Your task to perform on an android device: Search for the Amsterdam Boat Cruises on the Maps app to see if I can find any cruises to my liking.
Image 0: 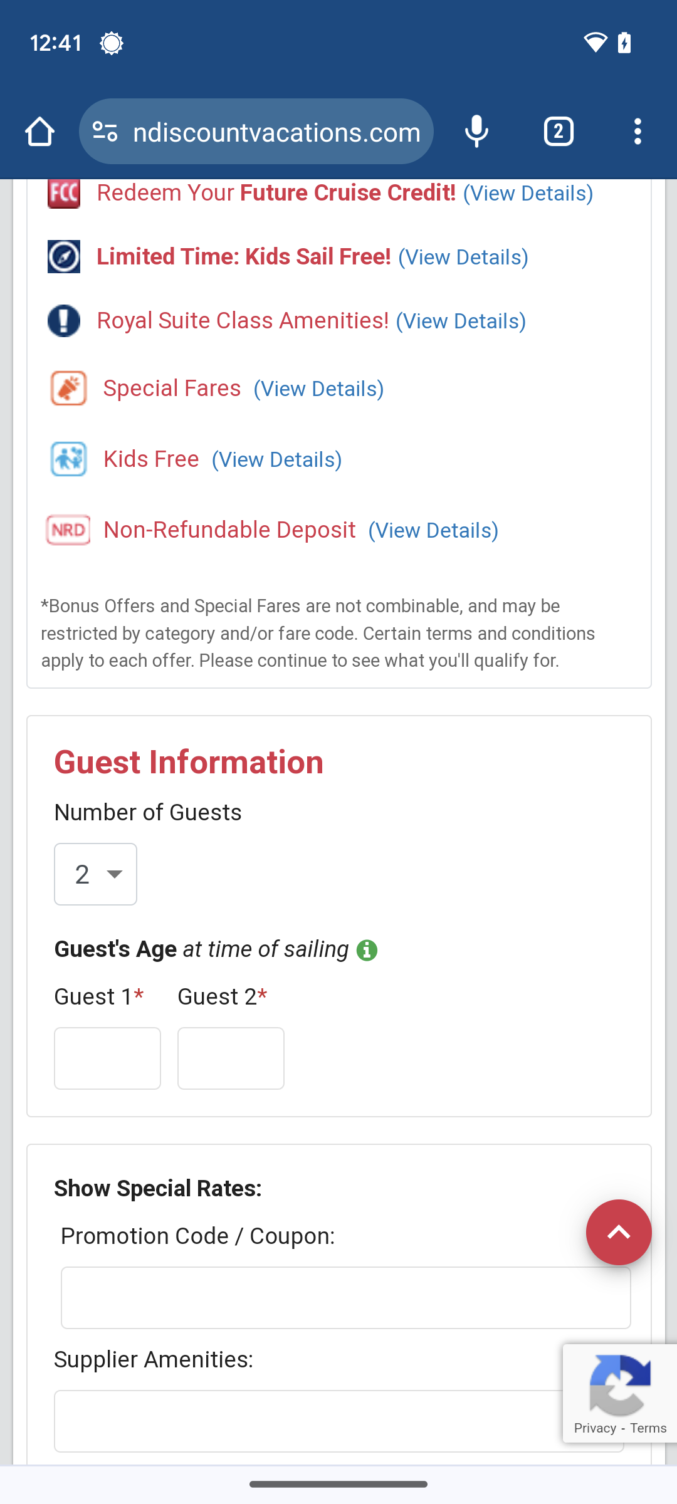
Open the Maps app.
Step 0: open app "Maps"
Image 1: 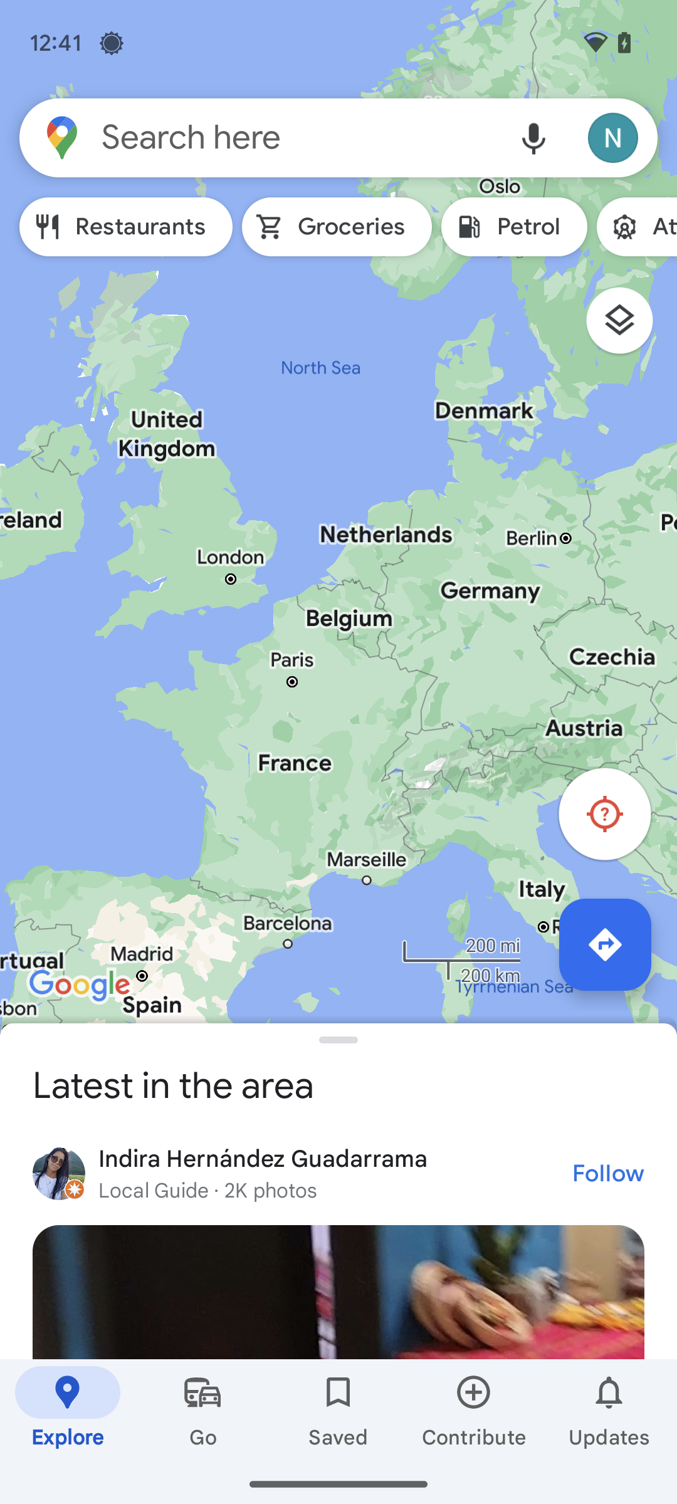
Click on the search bar at the top of the screen.
Step 1: click (298, 137)
Image 2: 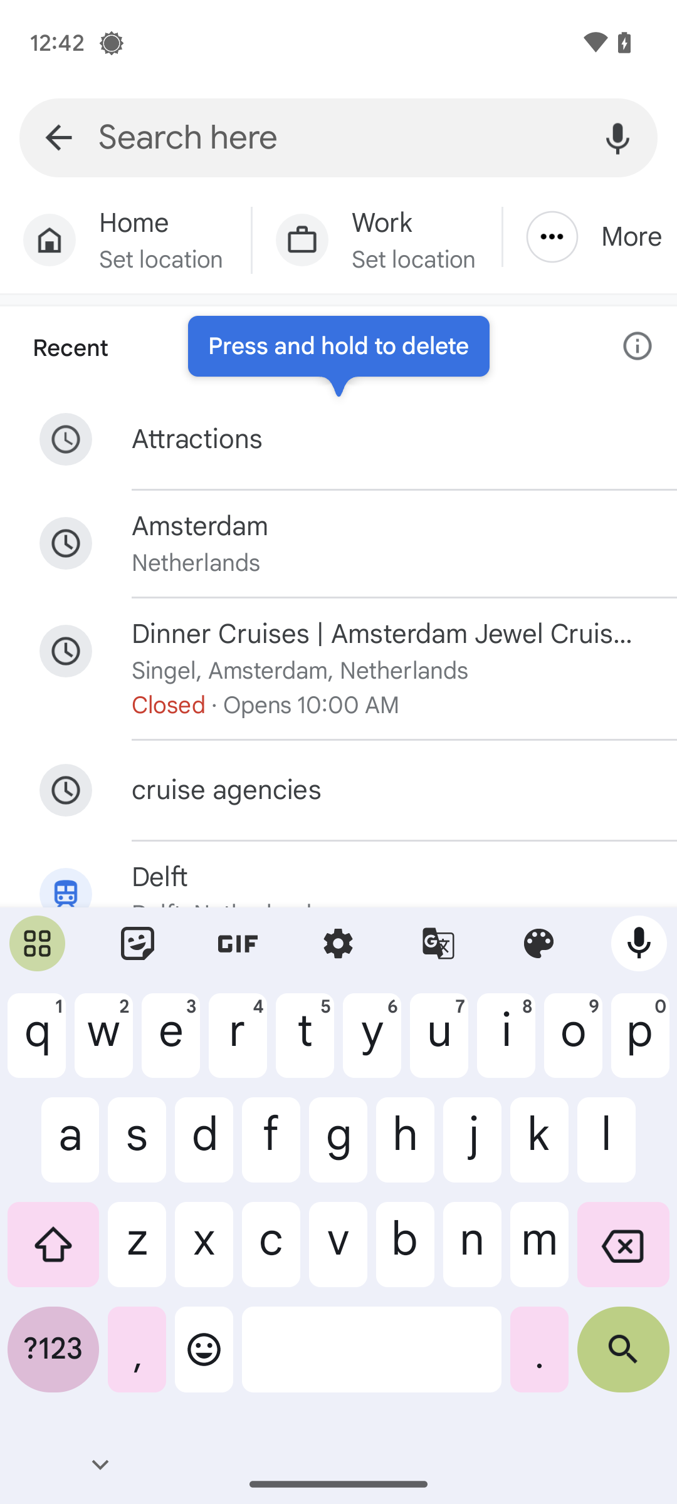
Type in Amsterdam Boat Cruises.
Step 2: type "Amsterdam Boat Cruises"
Image 3: 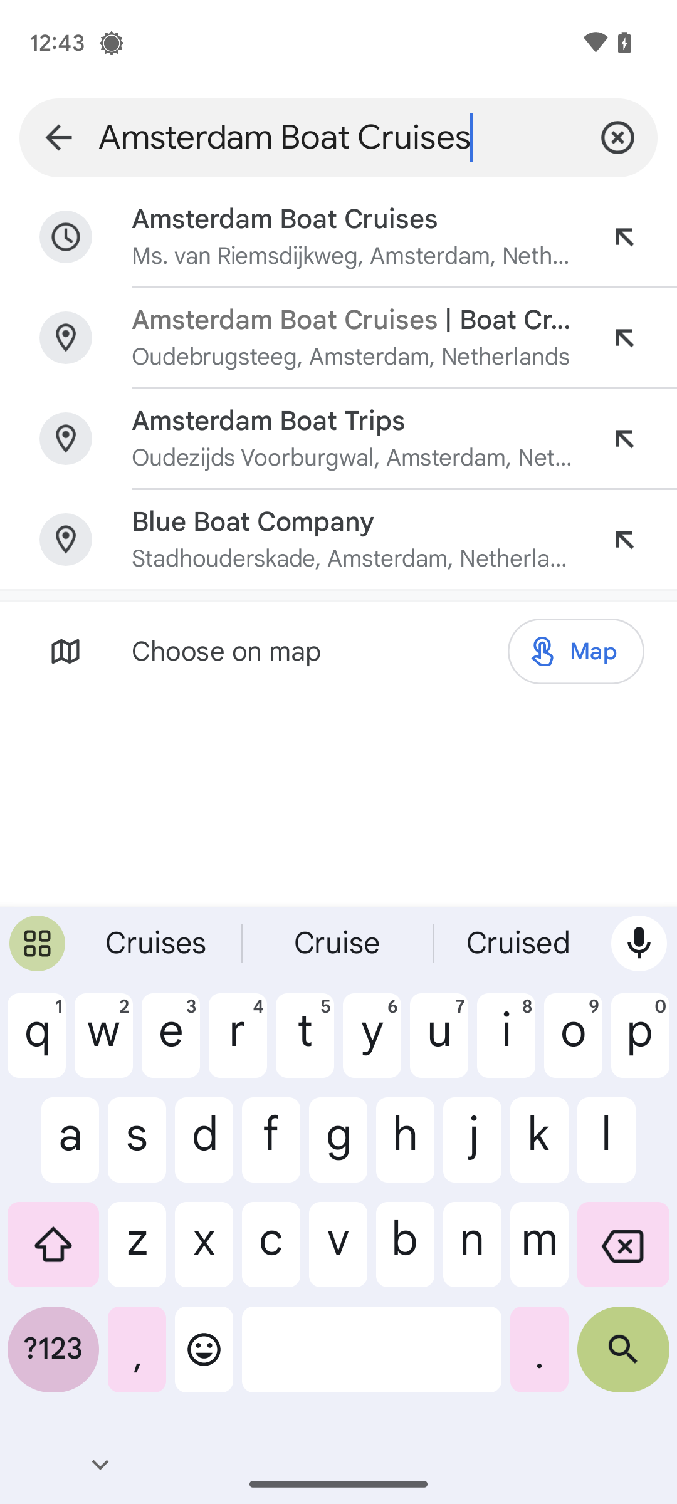
At the bottom-right corner of the keyboard, click on the search icon.
Step 3: click (623, 1359)